Your task to perform on an android device: Search for my favorite book, "The Road Less Traveled," on the Amazon app.
Image 0: 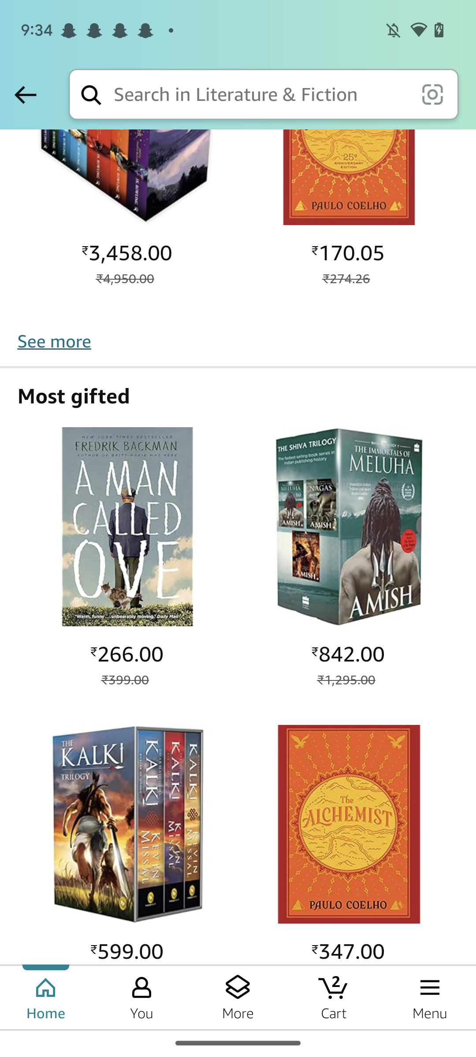
Click on the Search box at the top.
Step 0: click (260, 94)
Image 2: 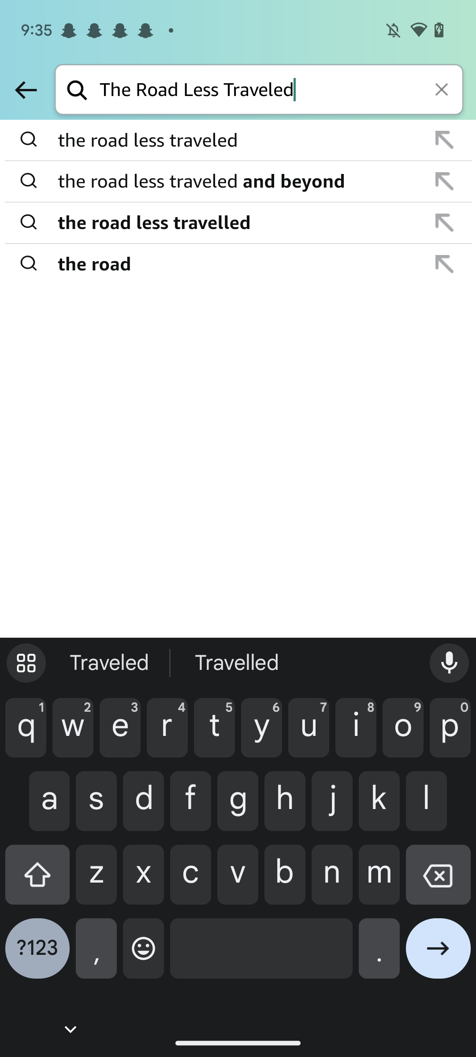
Click on the Go ahead icon at the bottom right corner of the screen.
Step 2: click (438, 955)